Your task to perform on an android device: Open the six pack in 30 Days  app  and create your account .using gmail id dbwscratch.test.id10@gmail.com
Image 0: 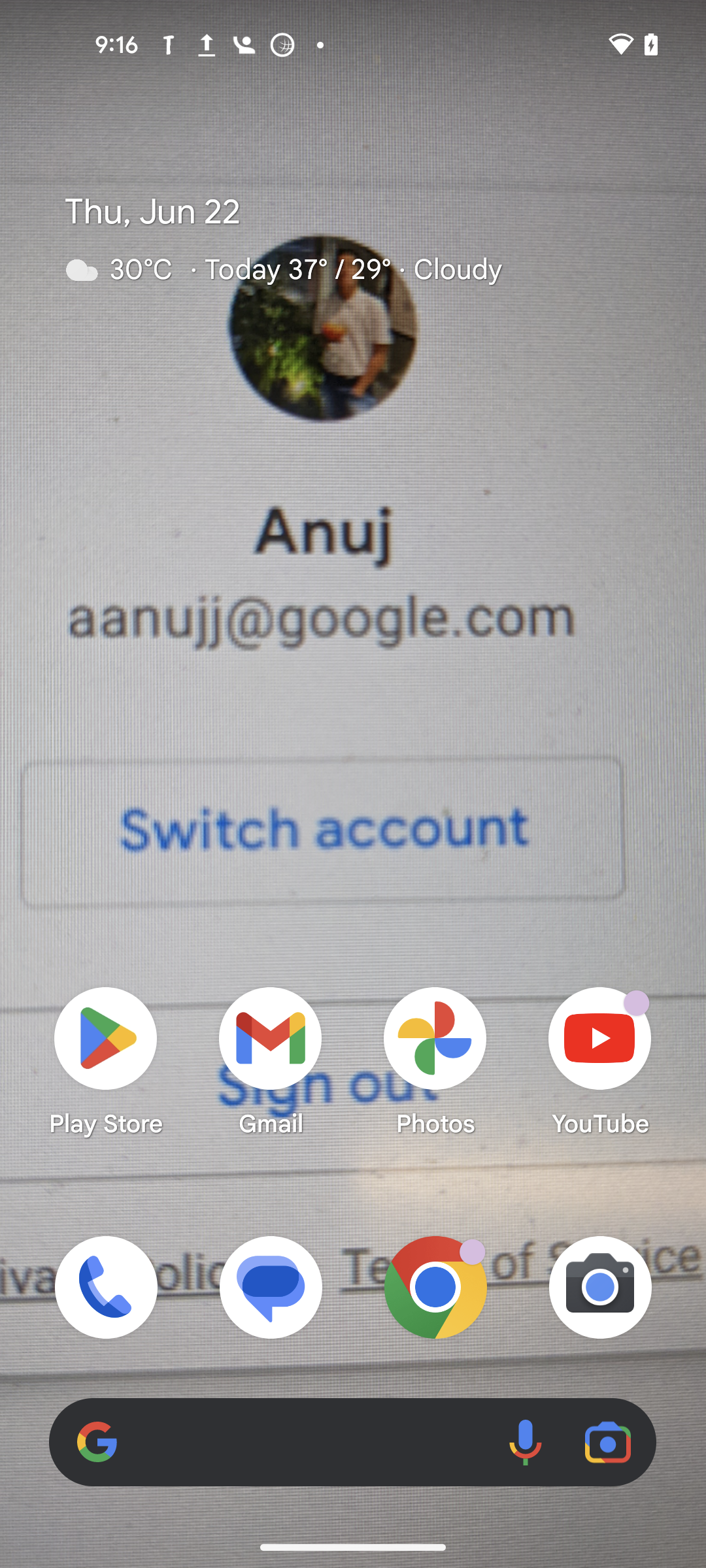
open six pack in 30 days app 
Step 0: open app "Six Pack in 30 Days"
Image 1: 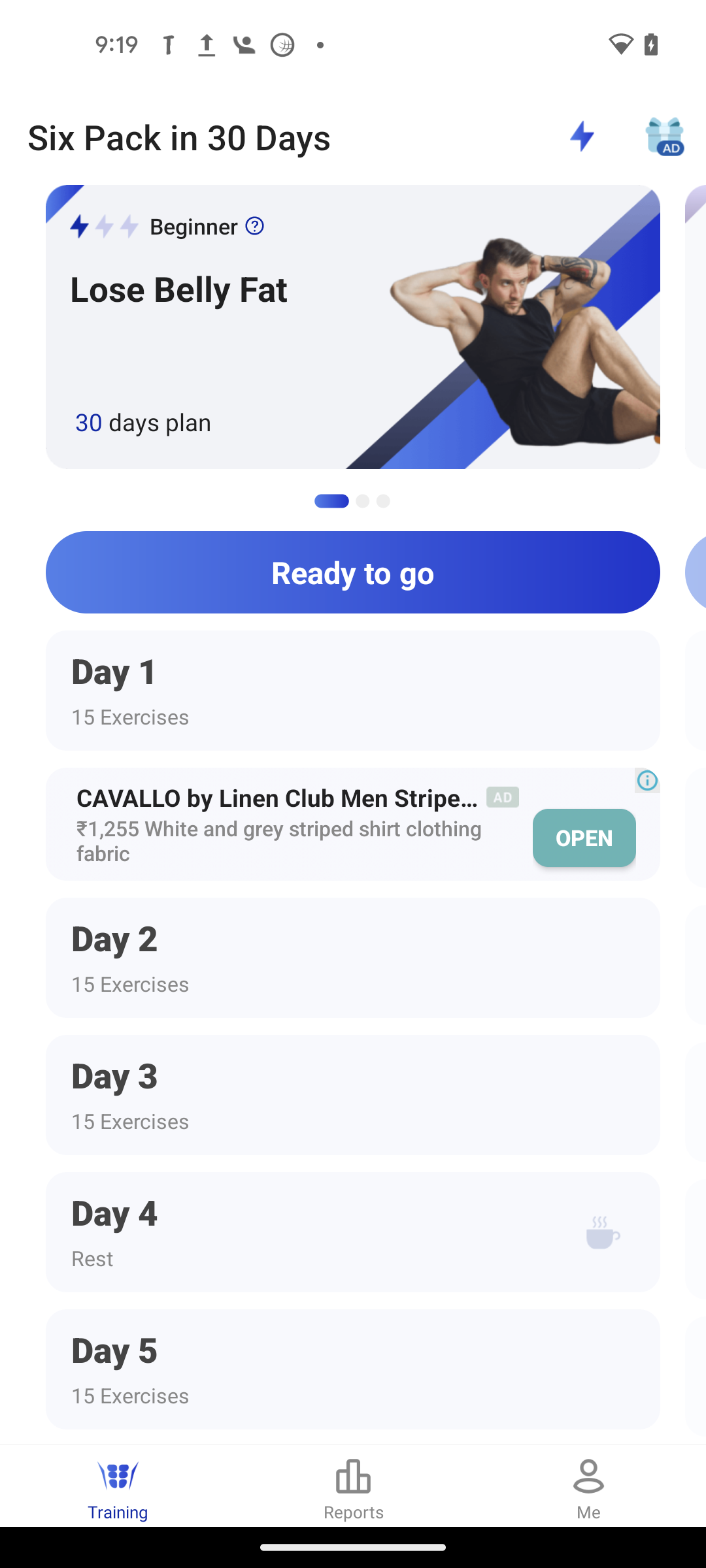
Click on the Me tab 
Step 1: click (588, 1485)
Image 2: 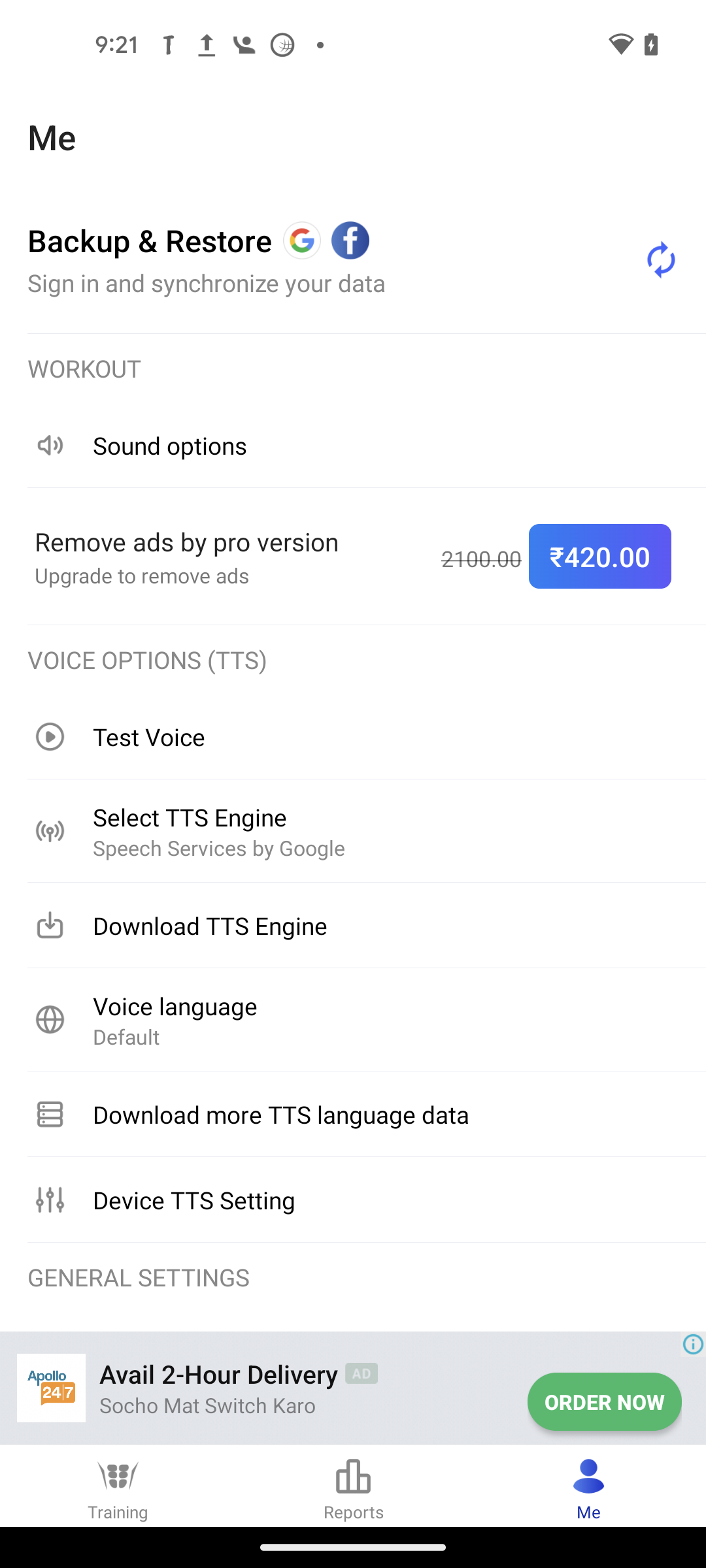
Go to the Backup & Restore option 
Step 2: click (353, 259)
Image 4: 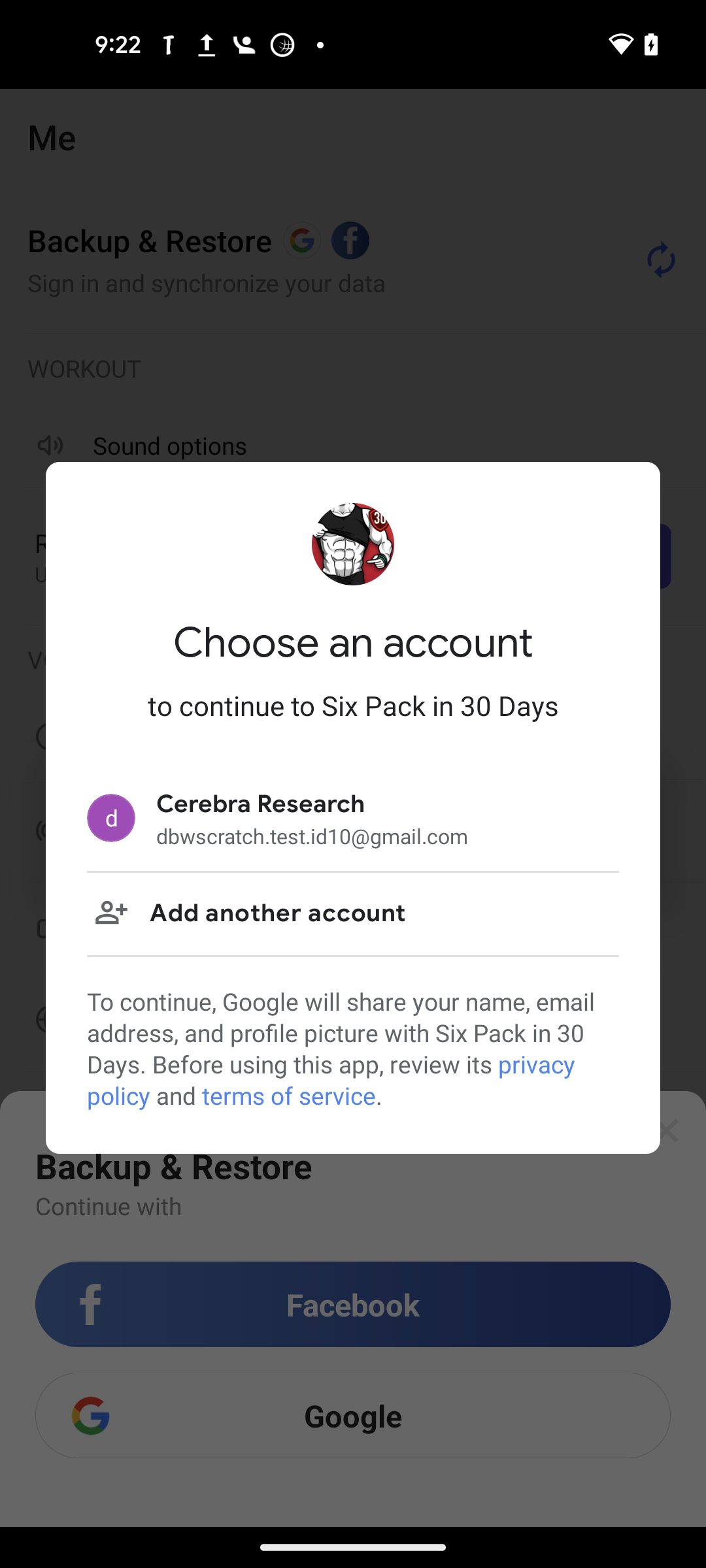
Click on the Cerebra Research Account 
Step 4: click (387, 817)